Your task to perform on an android device: I wanted  to view my saved place where I frequently go and desire to go.
Image 0: 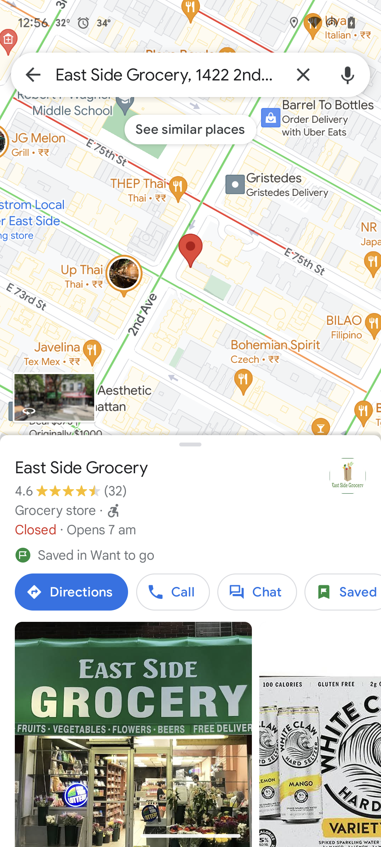
Go back to the previous screen
Step 0: press back button
Image 1: 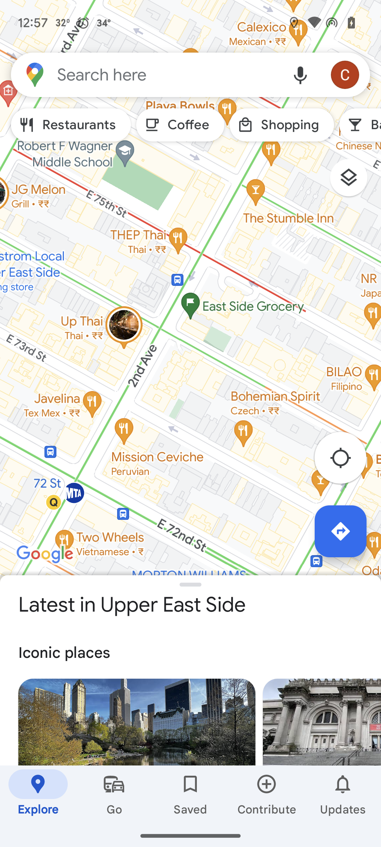
Click on the saved tab at the bottom of the screen
Step 1: click (190, 795)
Image 2: 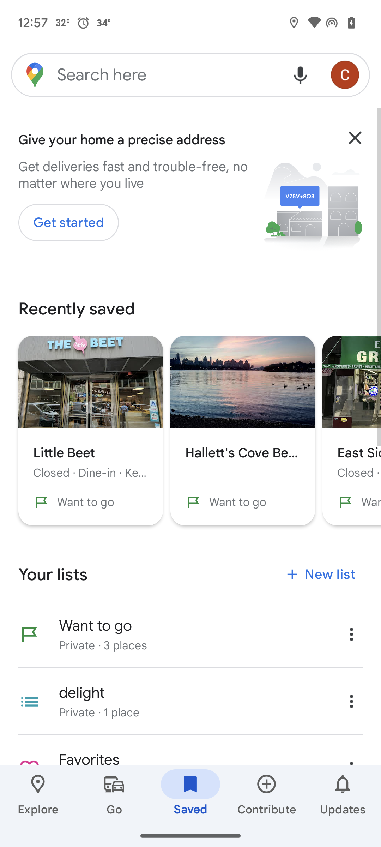
Click on the "want to go" from your lists
Step 2: click (190, 634)
Image 3: 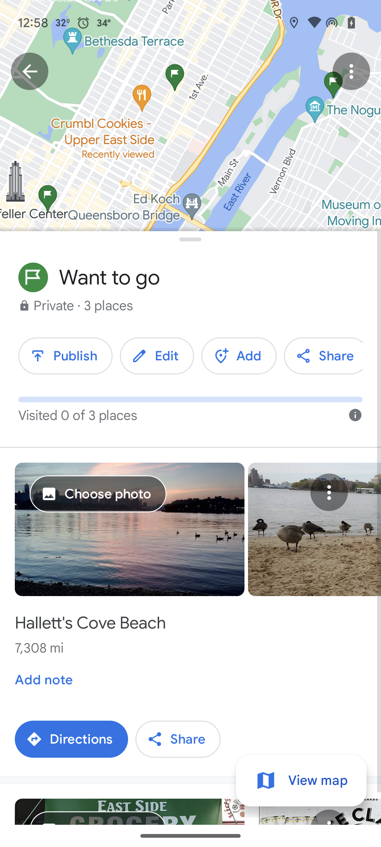
Swipe up the screen
Step 3: scroll down